Your task to perform on an android device: open the bigbasket app and Add sensodyne toothpaste to cart in bigbasket 
Image 0: 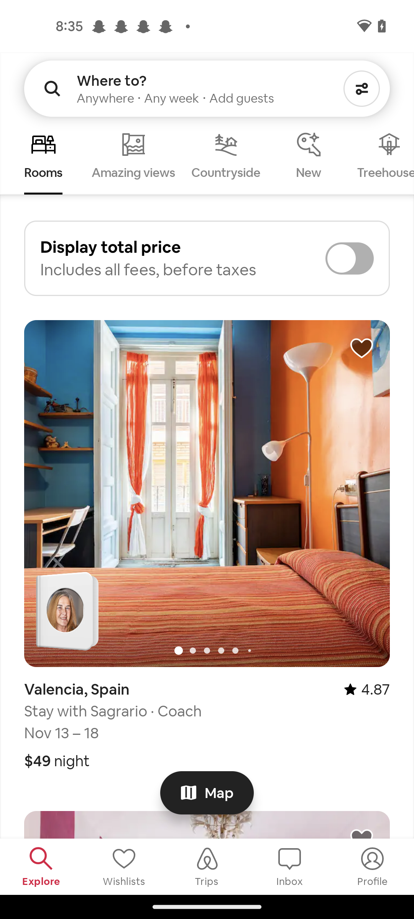
open the bigbasket app
Step 0: open app "bigbasket"
Image 1: 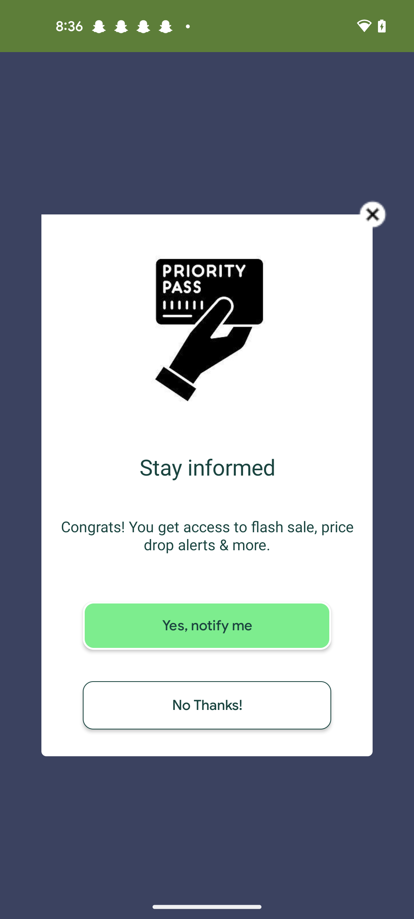
open the bigbasket app
Step 1: wait
Image 2: 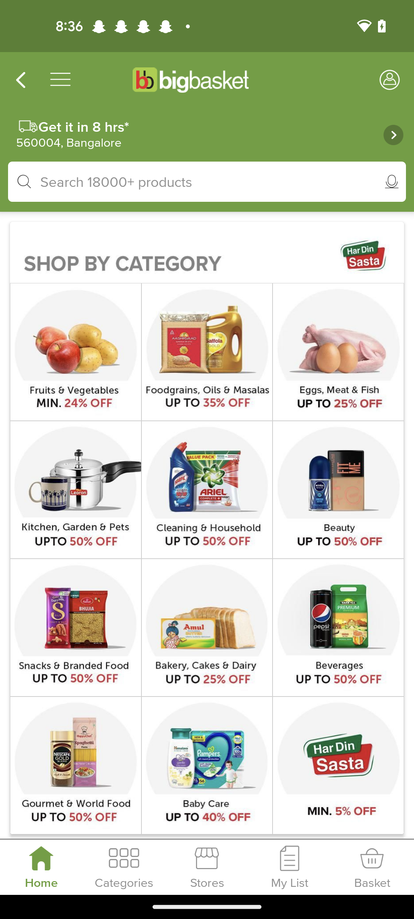
Click on the search icon 
Step 2: click (207, 182)
Image 4: 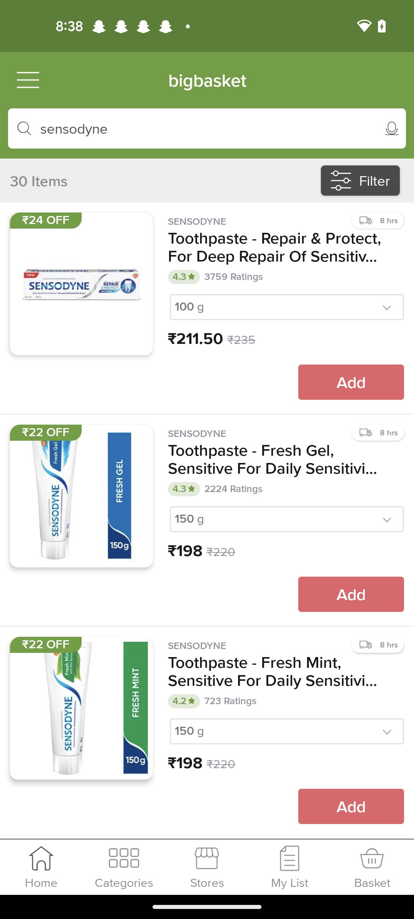
Click on the Add button of the screen 
Step 4: click (351, 382)